Your task to perform on an android device: Delete the note with the title Weekend Schedule in the Keep Notes app.
Image 0: 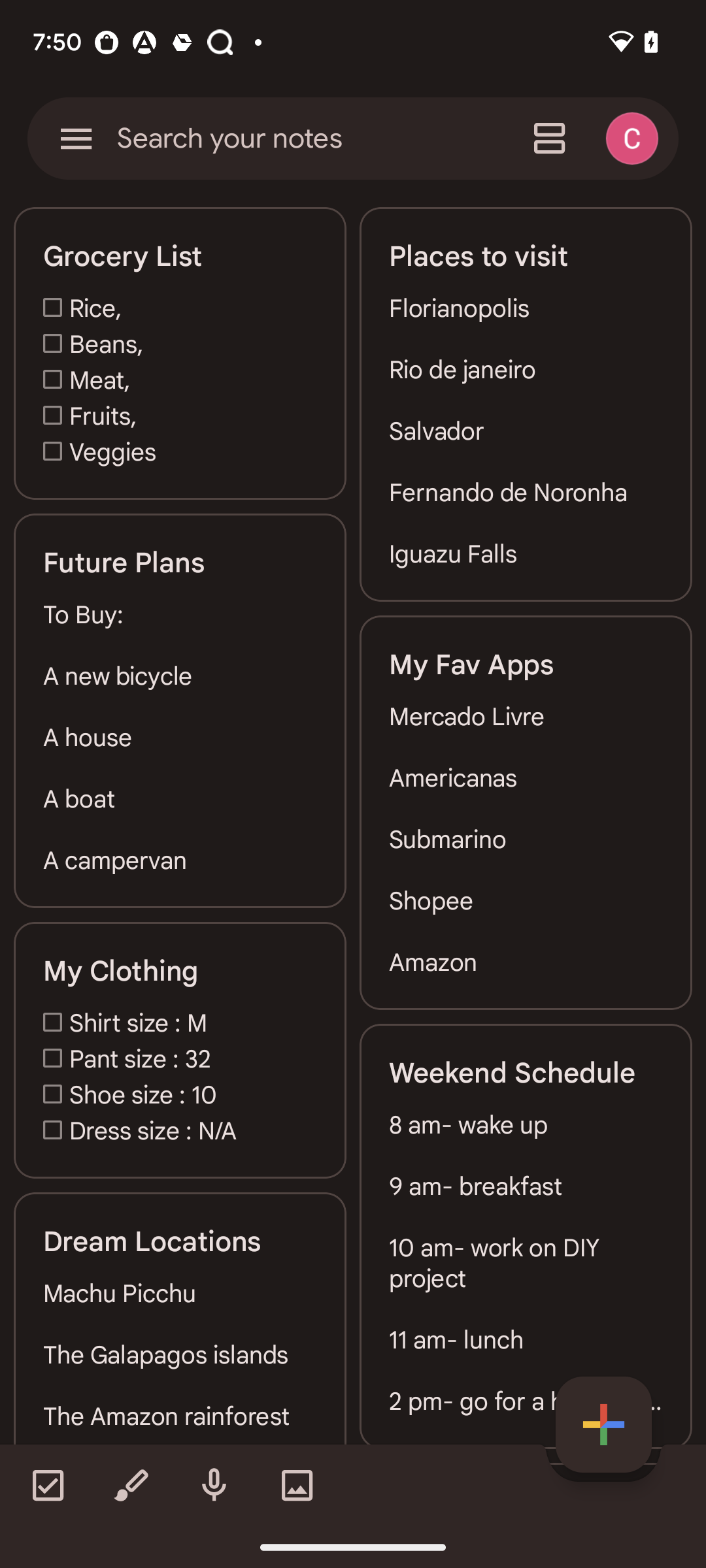
Click on Weekend Schedule Notes
Step 0: click (526, 1264)
Image 1: 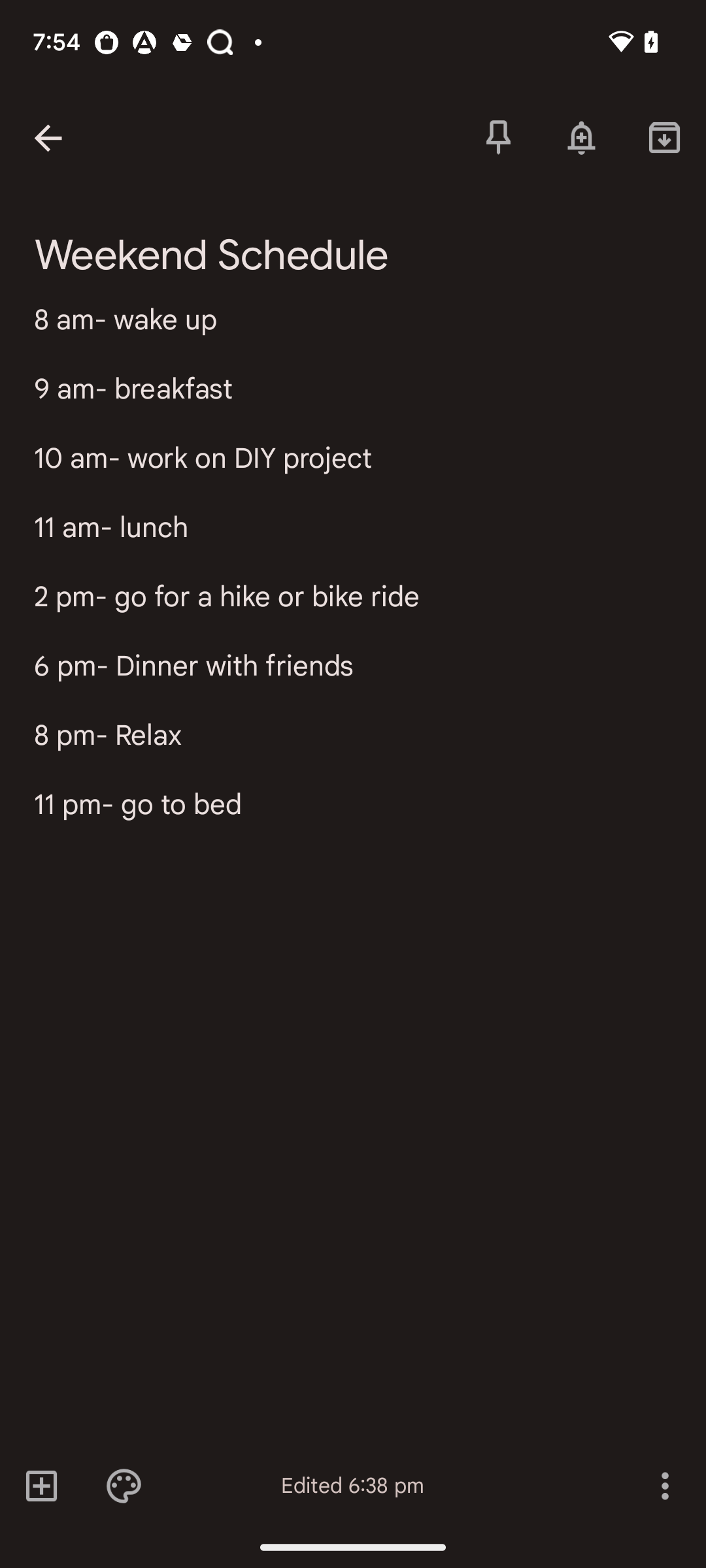
Click on the three dot icon at the bottom right corner of the screen
Step 1: click (664, 1485)
Image 2: 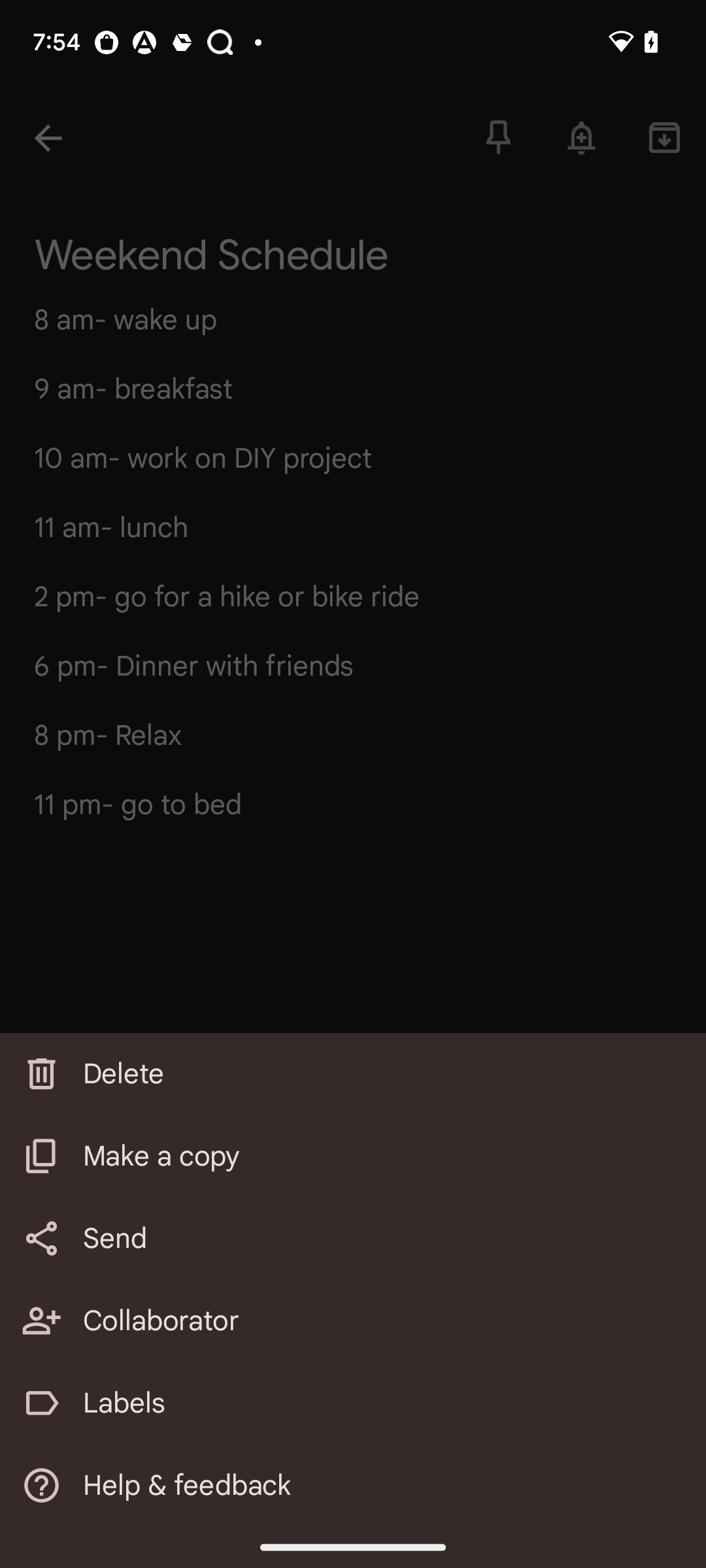
Click on the Delete option
Step 2: click (124, 1074)